Your task to perform on an android device: Save the property .
Image 0: 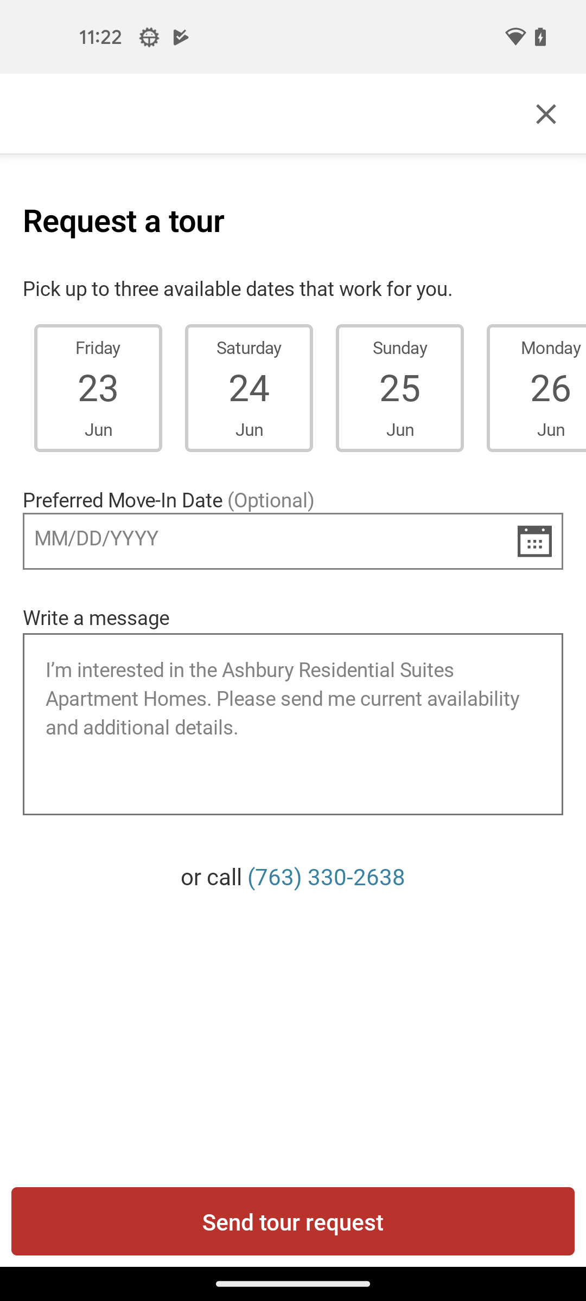
Get back to the previous page
Step 0: press back button
Image 1: 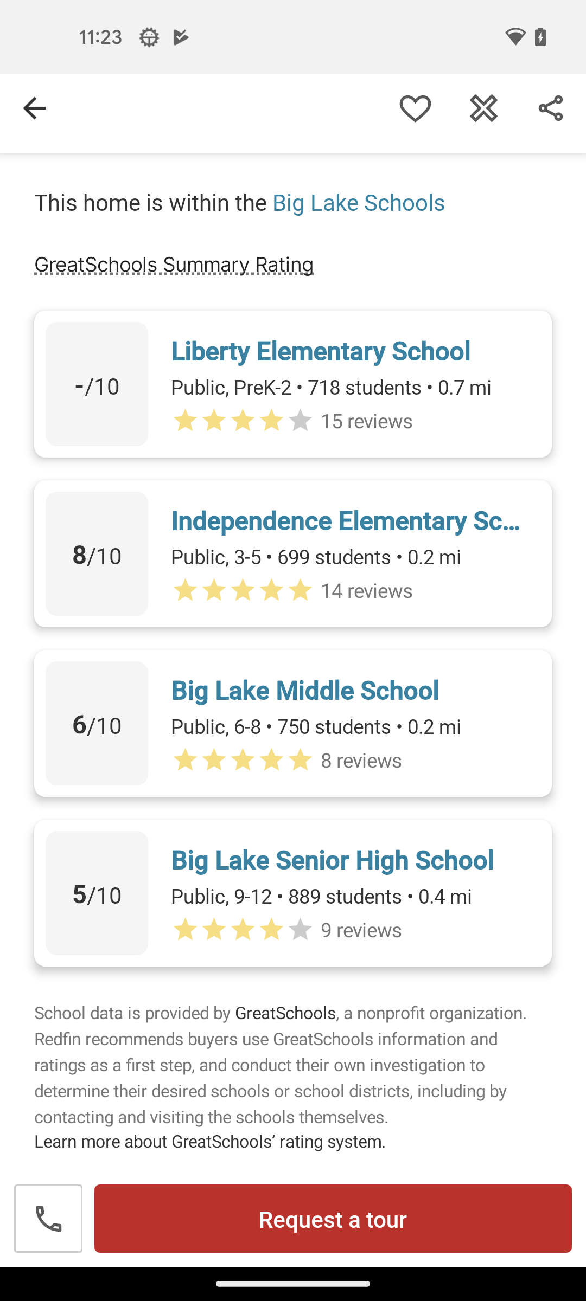
Click on the heart icon at the top of the screen
Step 1: click (415, 108)